Your task to perform on an android device: In the Audiomack app ,Play the Shayad Soul Strike Song from the Electronic Genre Playlist .
Image 0: 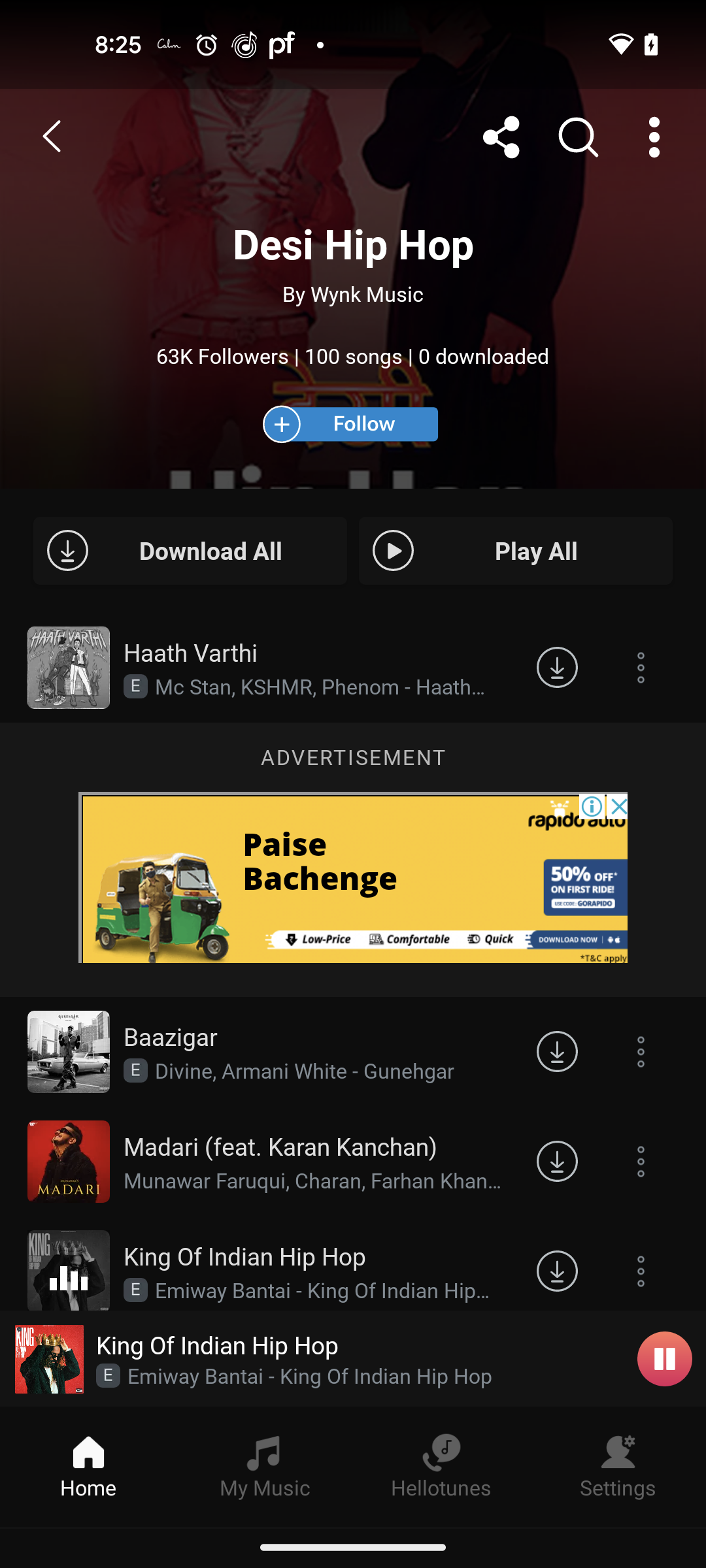
Open the Audiomack app
Step 0: open app "Audio­mack"
Image 1: 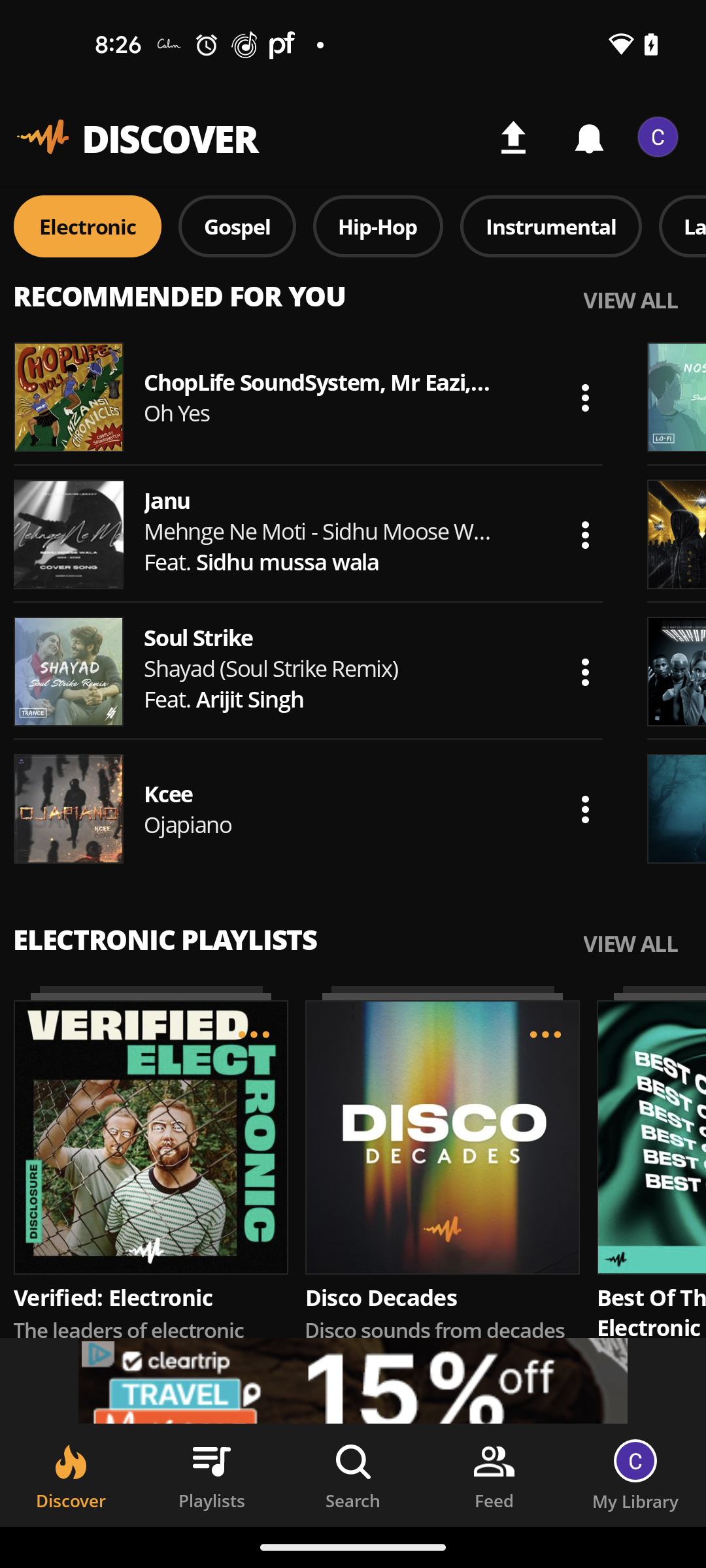
Play the Shayad Soul Strike song from the Electronic genre playlist 
Step 1: click (318, 637)
Image 2: 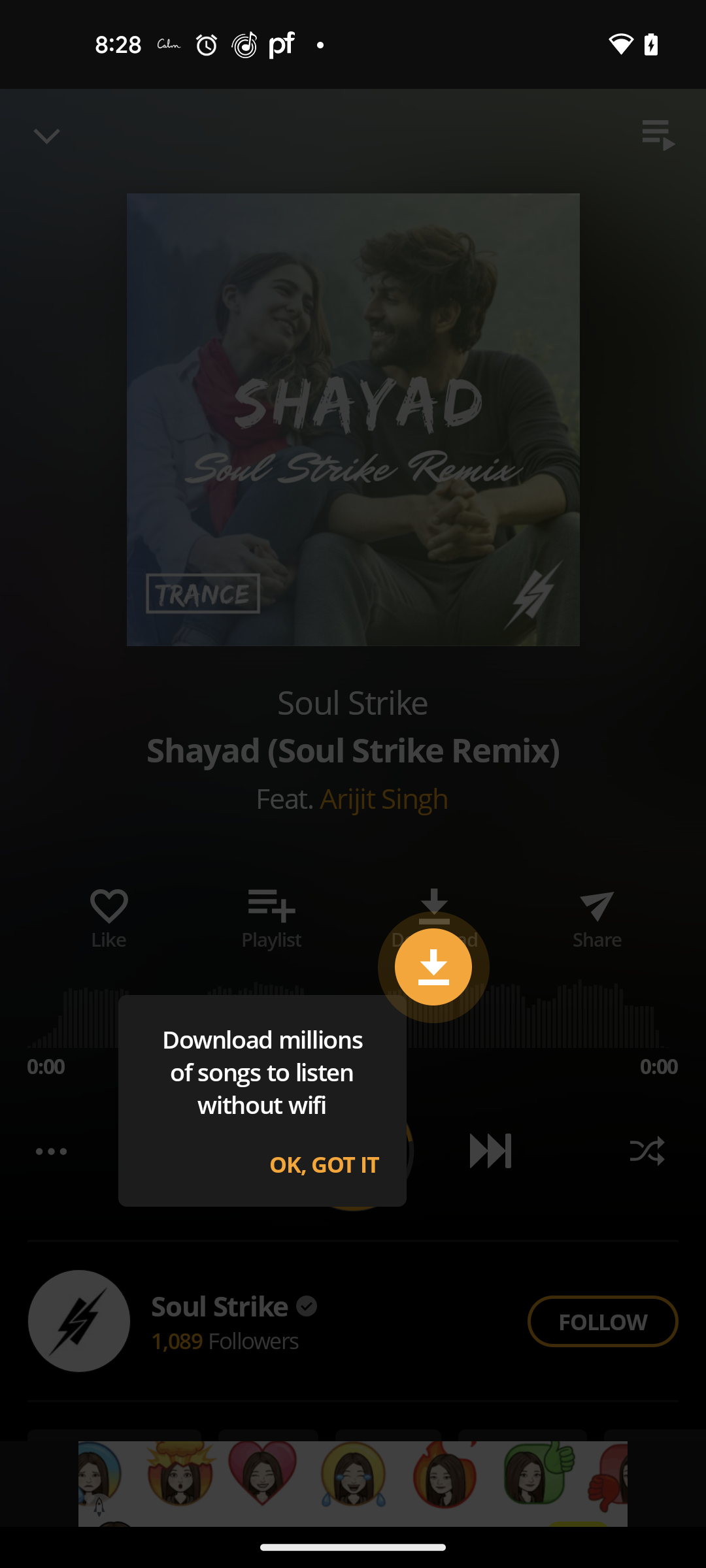
Play the Shayad Soul Strike song from the Electronic genre playlist 
Step 2: wait
Image 3: 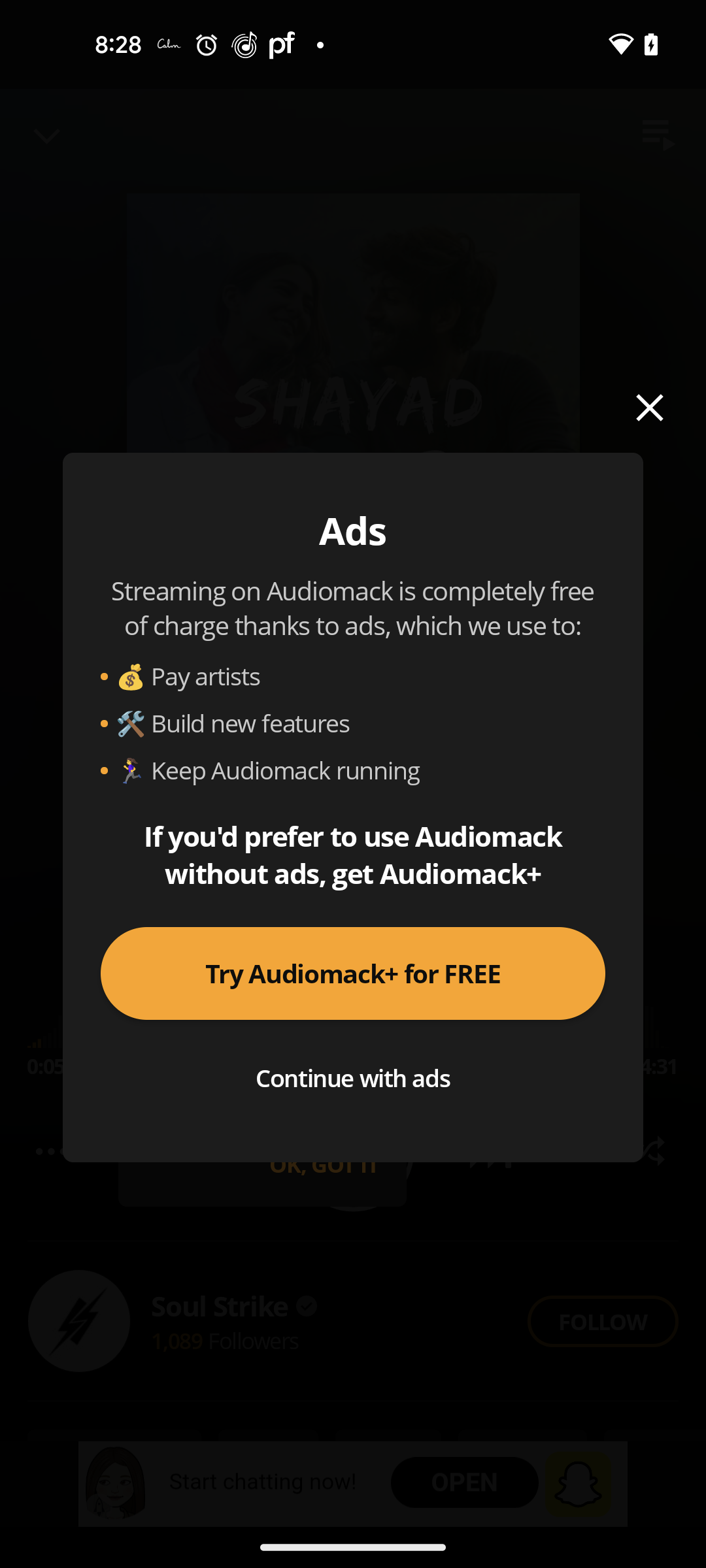
Close the Pop up
Step 3: click (649, 407)
Image 4: 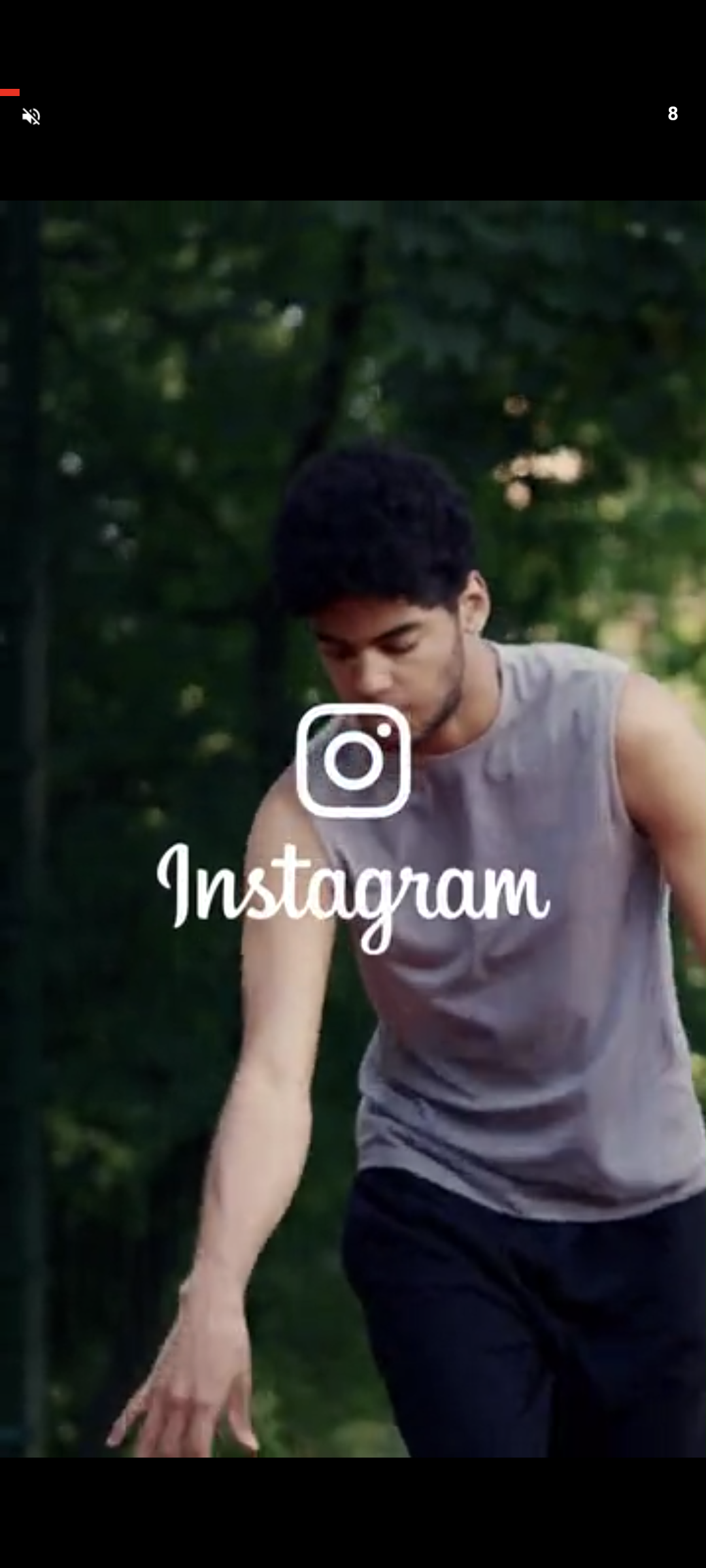
Close the Pop up
Step 4: wait
Image 5: 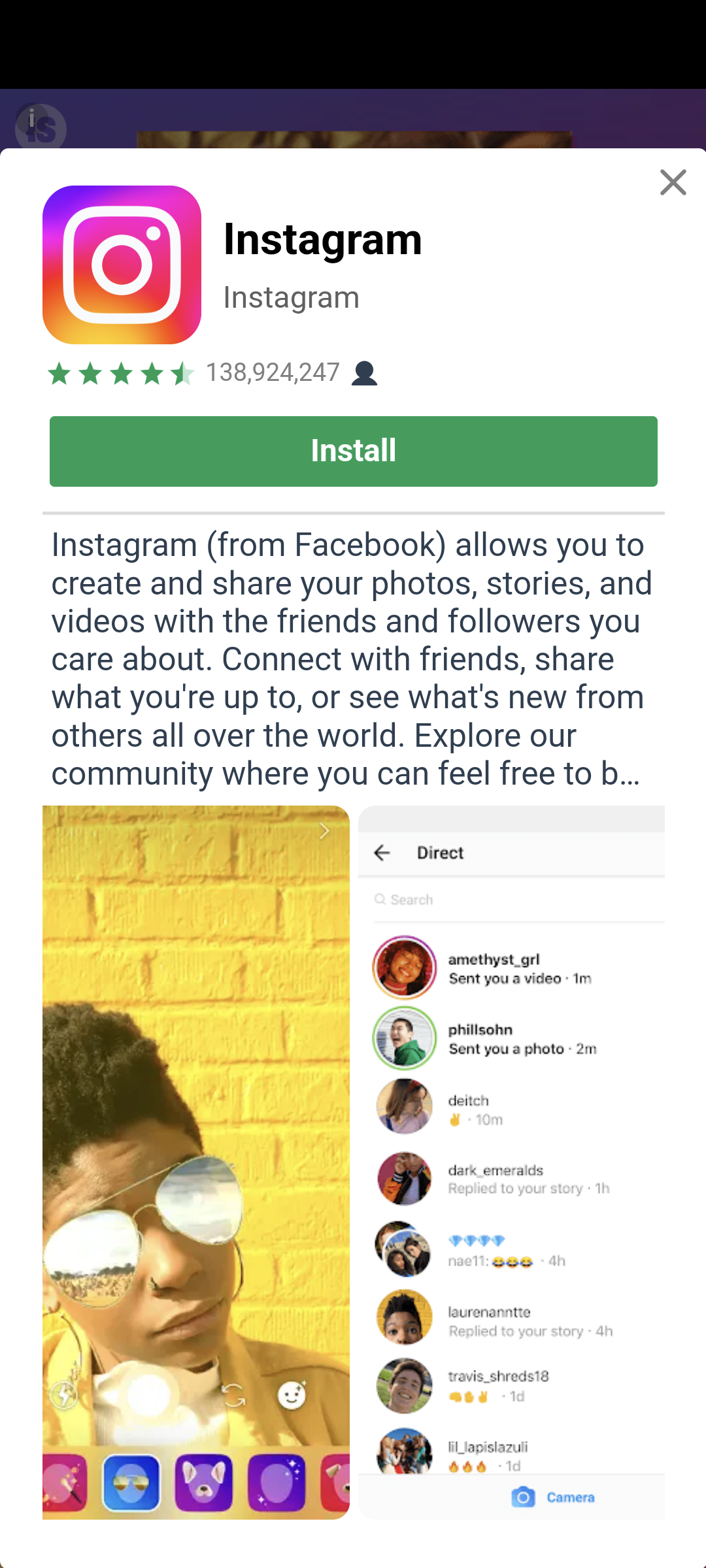
Close the Ad
Step 5: click (353, 497)
Image 6: 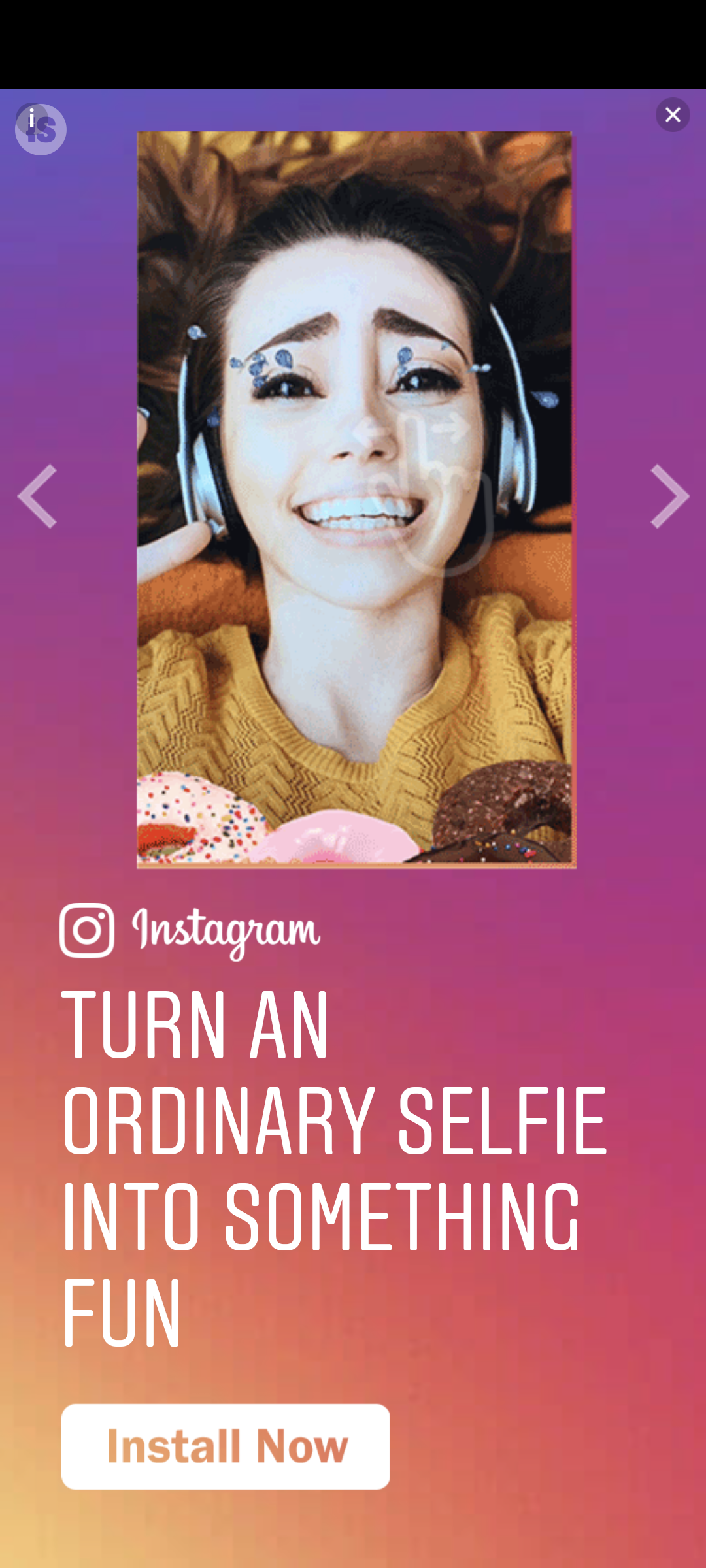
Close the Ad
Step 6: click (673, 114)
Image 7: 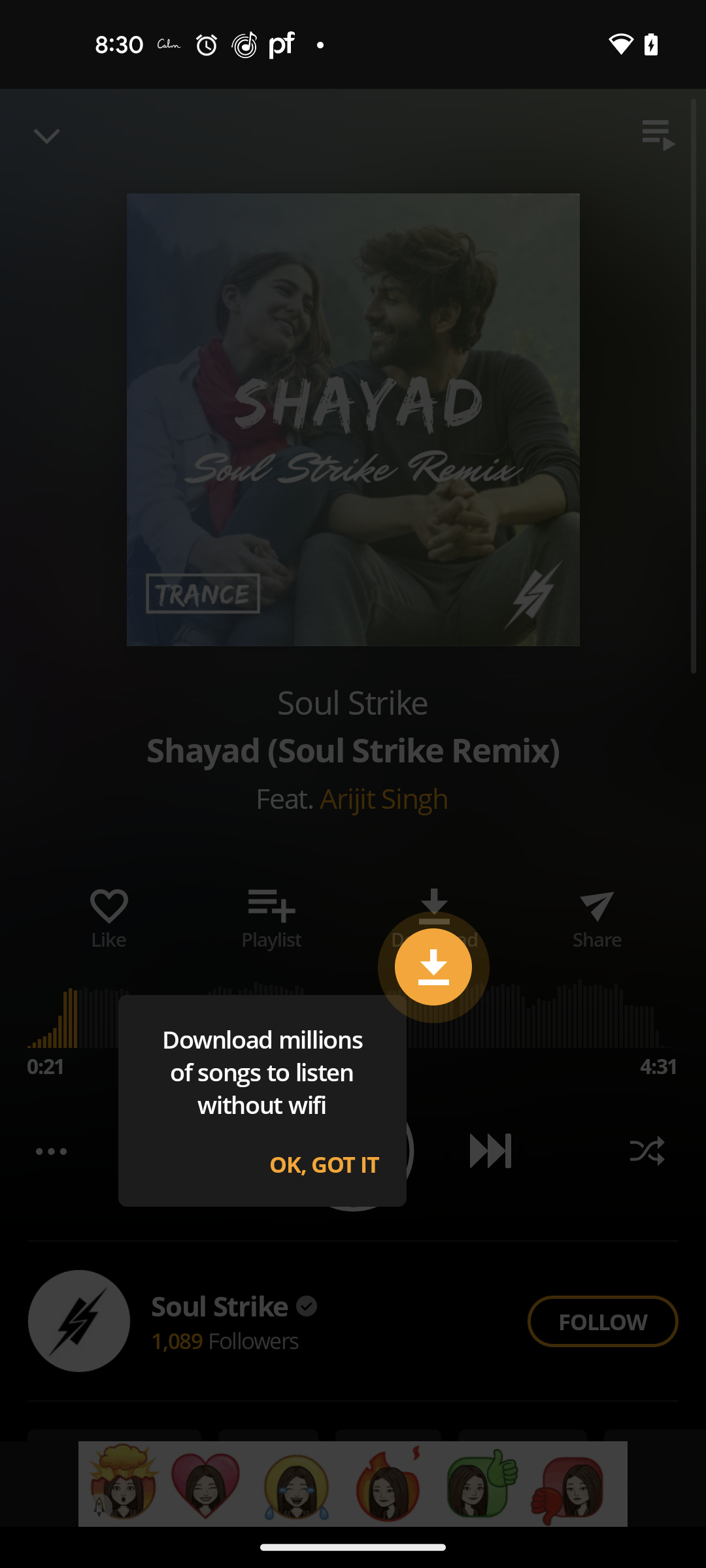
Click on OK ,Got it from the pop up
Step 7: click (324, 1164)